Your task to perform on an android device: I'd want to send this file to my friend Rick via Gmail at rick.weinstein@dayrep.com because he requested it.
Image 0: 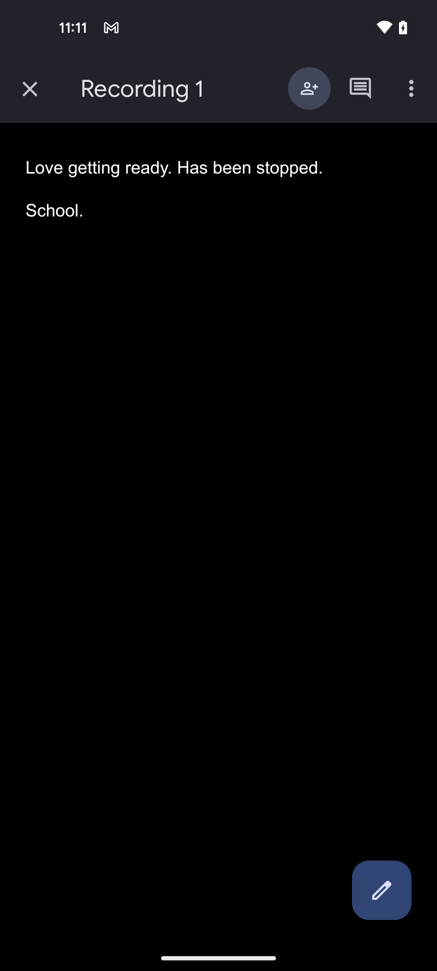
click on the three dots icon at the top right corner of the screen
Step 0: click (411, 88)
Image 1: 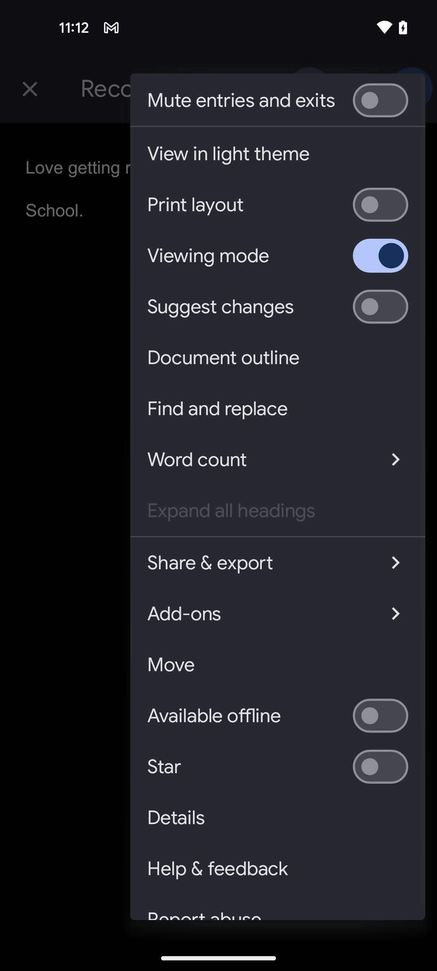
click on the Share & export option
Step 1: click (256, 563)
Image 2: 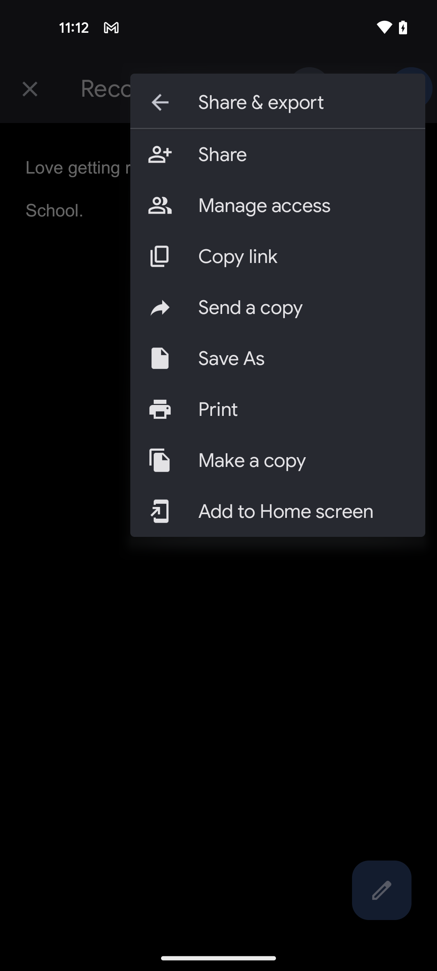
click on the Share option
Step 2: click (195, 152)
Image 3: 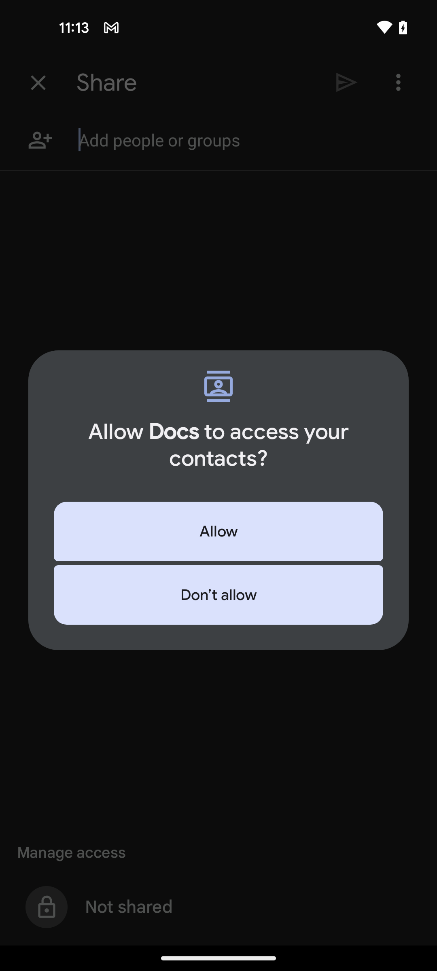
click on Allow
Step 3: click (218, 531)
Image 4: 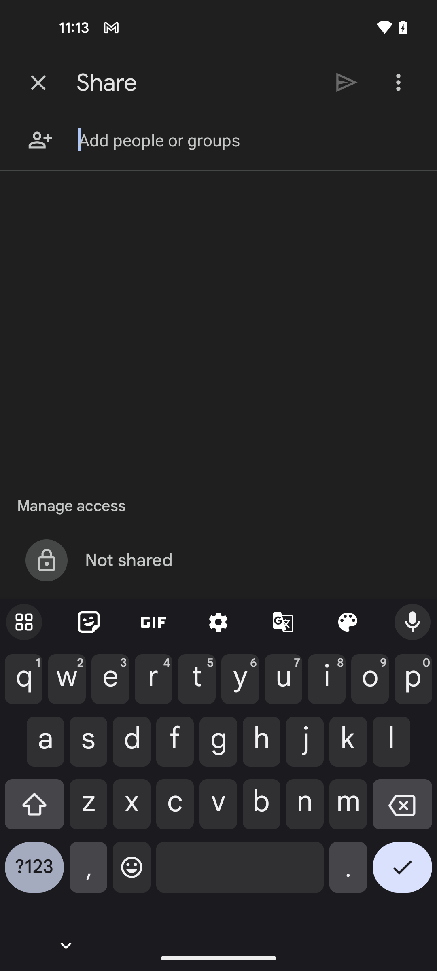
enter the friend email I'd rick.weinstein@dayrep.com
Step 4: type "rick.weinstein@dayrep.com"
Image 6: 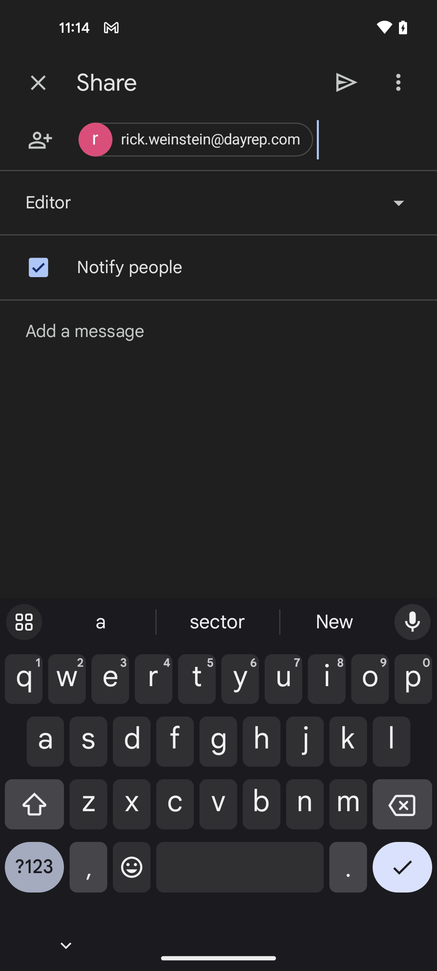
click on the send icon
Step 6: click (347, 82)
Image 7: 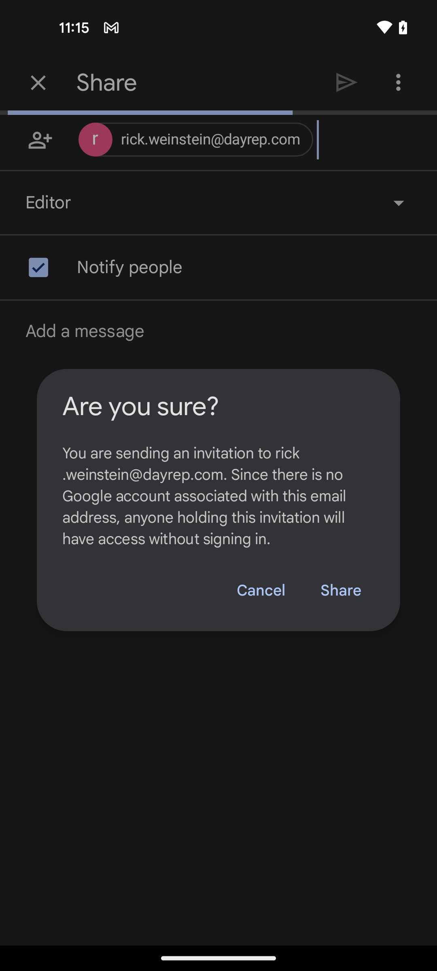
click on the Share option to confirm
Step 7: click (321, 576)
Image 8: 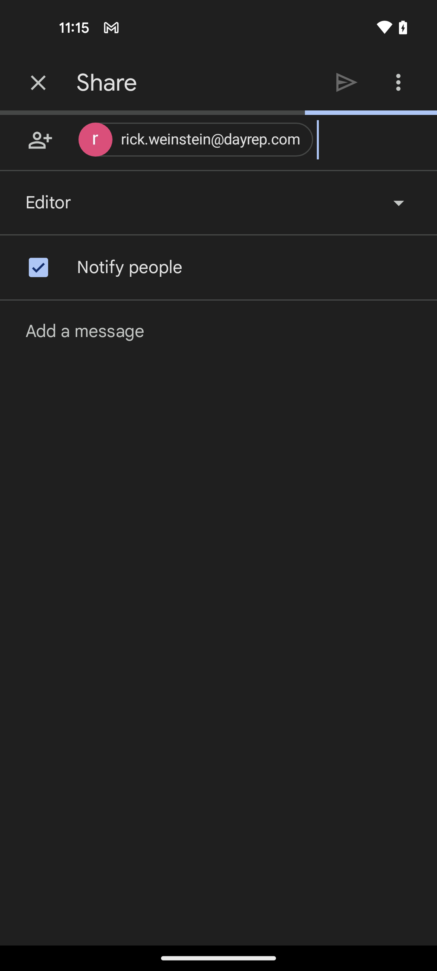
click on the Share option to confirm
Step 8: wait